Your task to perform on an android device: In the Google slides App, I want to add the text as "Through our gardening club, we will introduce the members to the joys of gardening and will introduce participants to the art and science of gardening using reading, math, science, social studies, and writing skills."  to the first slide of the presentation. 
Image 1: 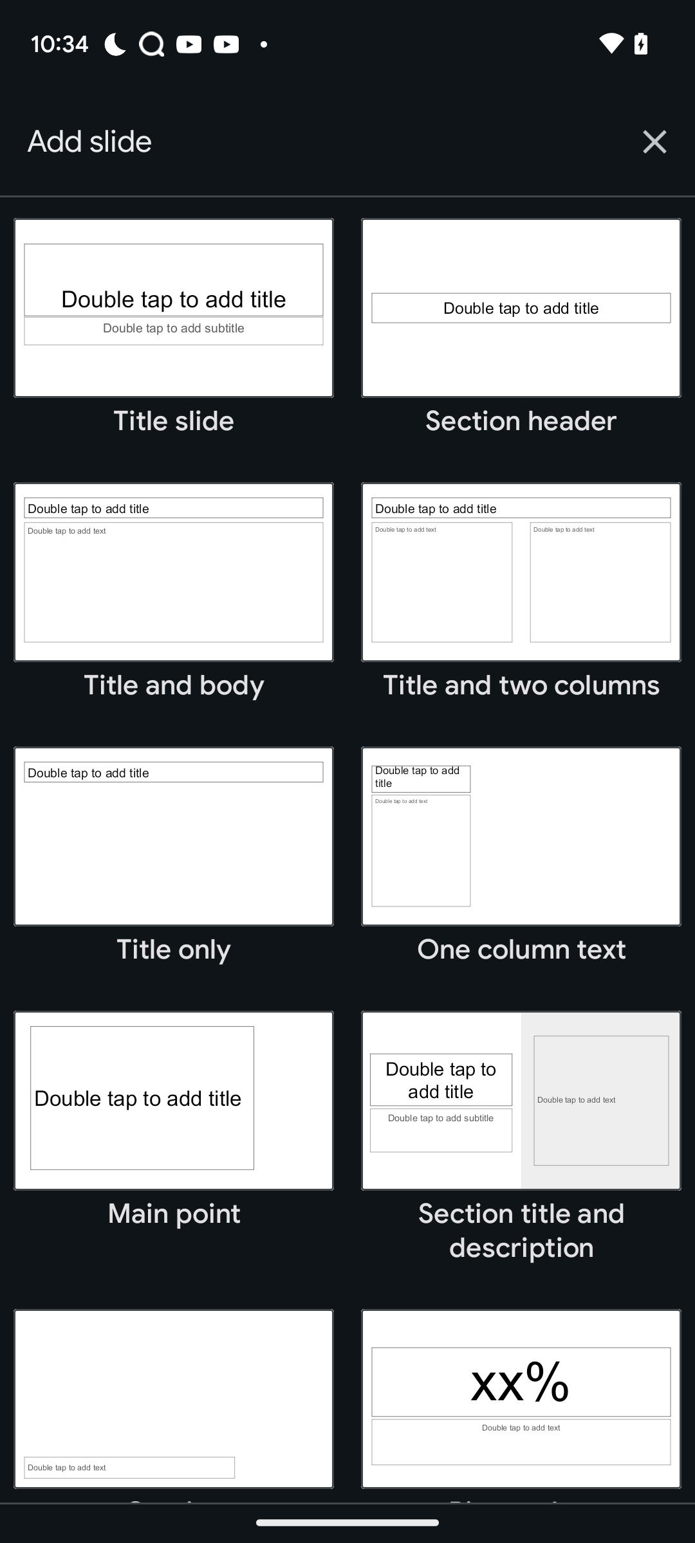
Click on the main point option
Step 1: click (174, 1100)
Image 2: 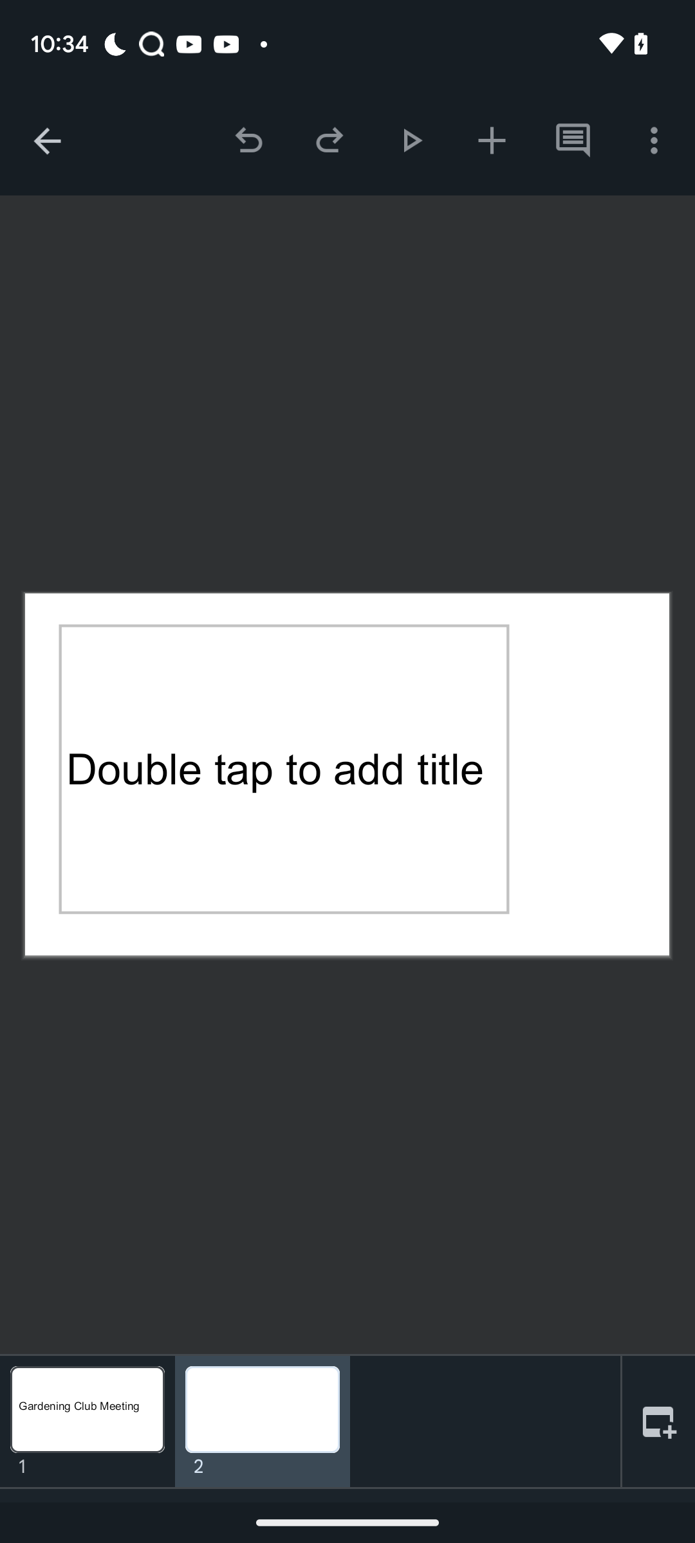
Click to add the text
Step 2: click (284, 769)
Image 3: 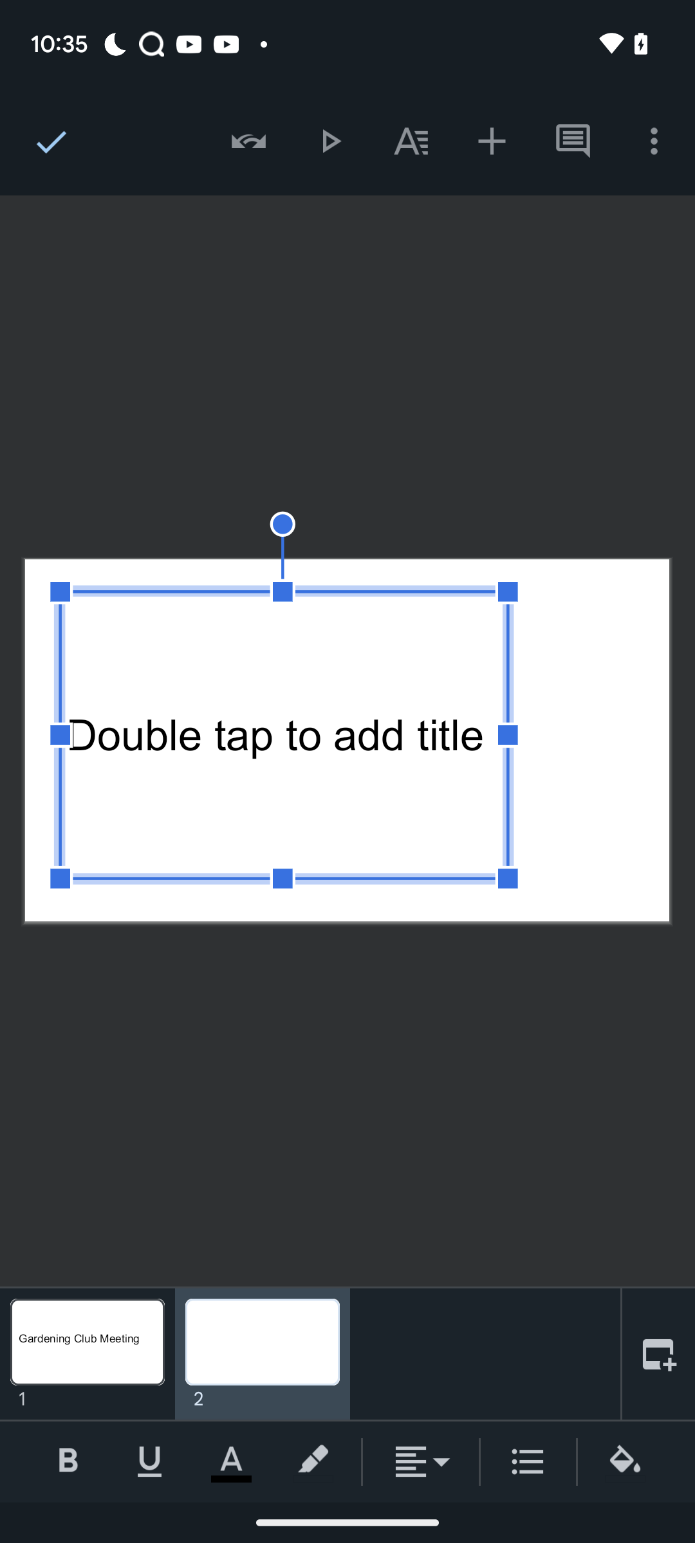
Click to add the text
Step 3: wait
Image 4: 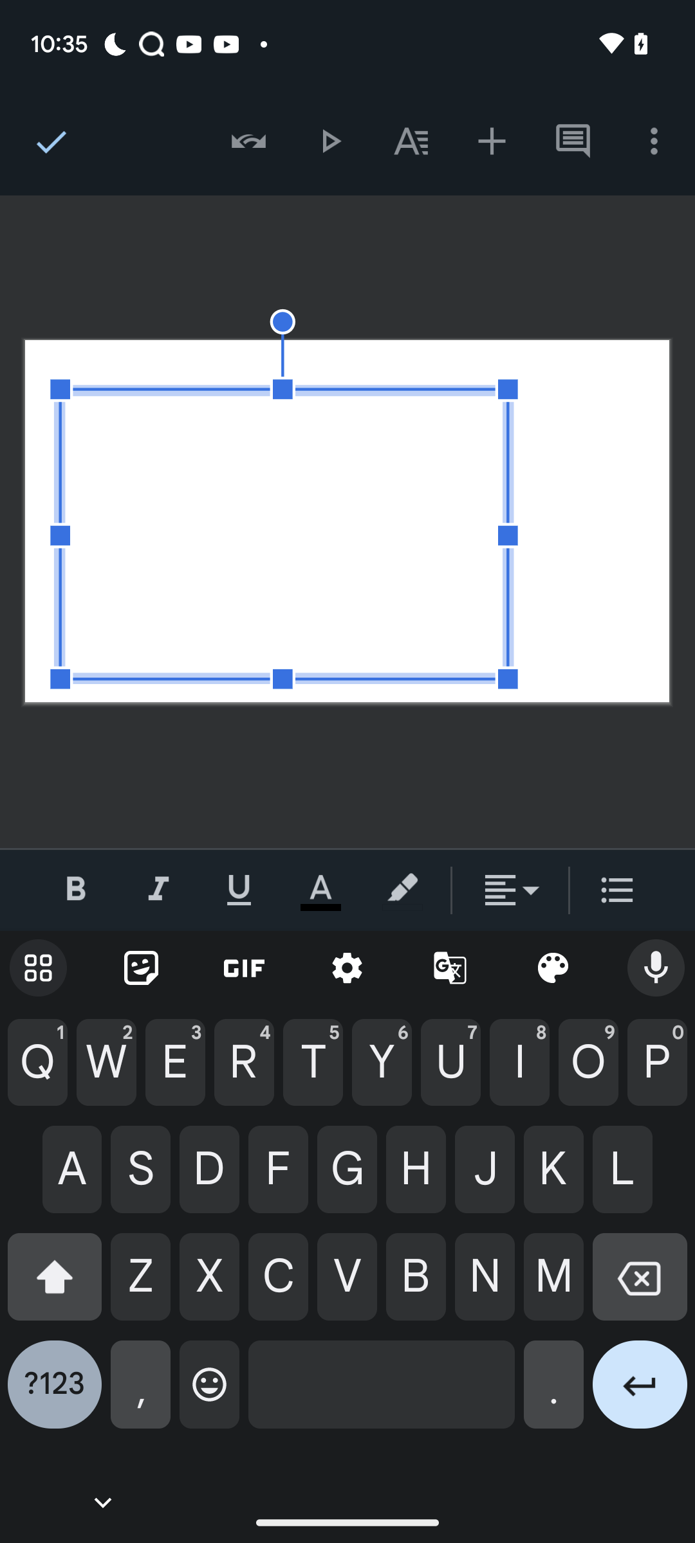
Enter "Through our gardening club, we will introduce the members to the joys of gardening and will introduce participants to the art and science of gardening using reading, math, science, social studies, and writing skills."
Step 4: type "Through our gardening club, we will introduce the members to the joys of gardening and will introduce participants to the art and science of gardening using reading, math, science, social studies, and writing skills."
Image 5: 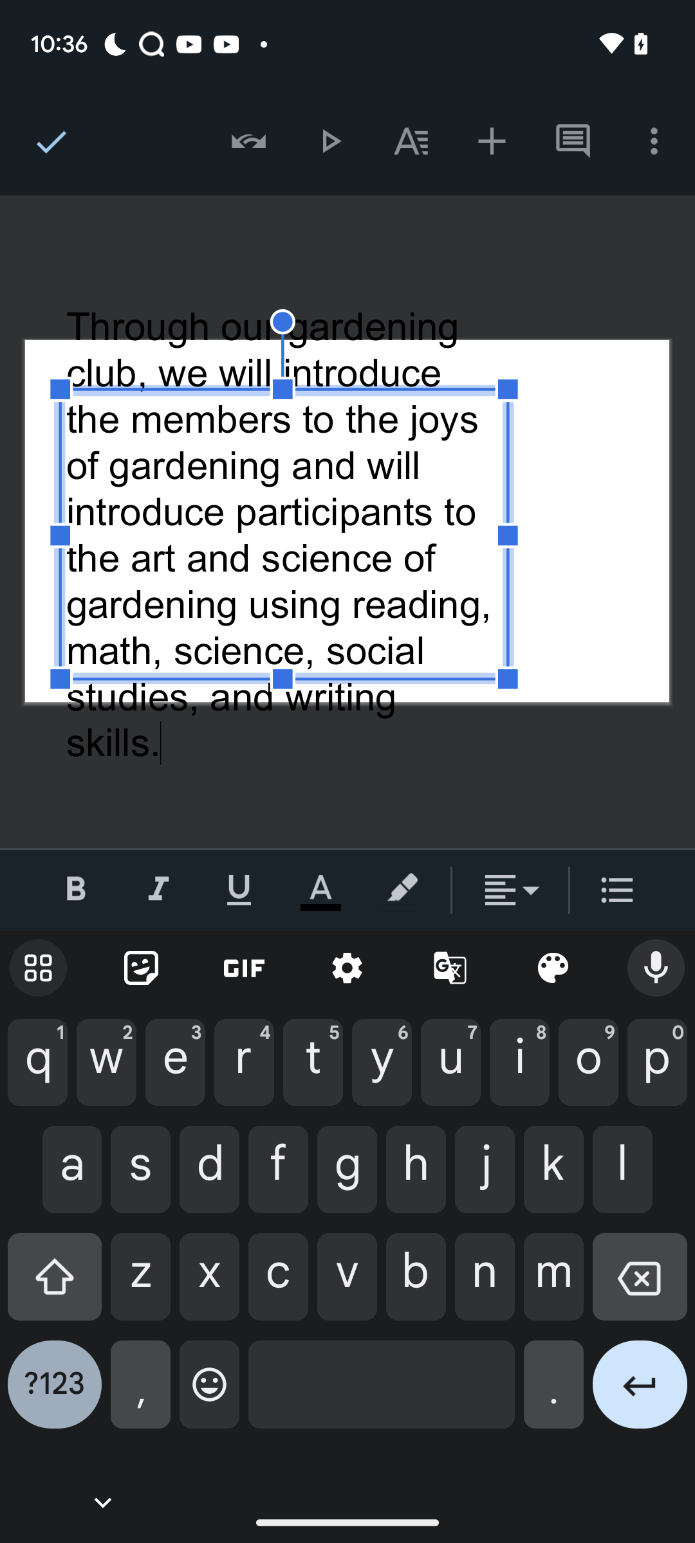
Enter "Through our gardening club, we will introduce the members to the joys of gardening and will introduce participants to the art and science of gardening using reading, math, science, social studies, and writing skills."
Step 5: wait
Image 6: 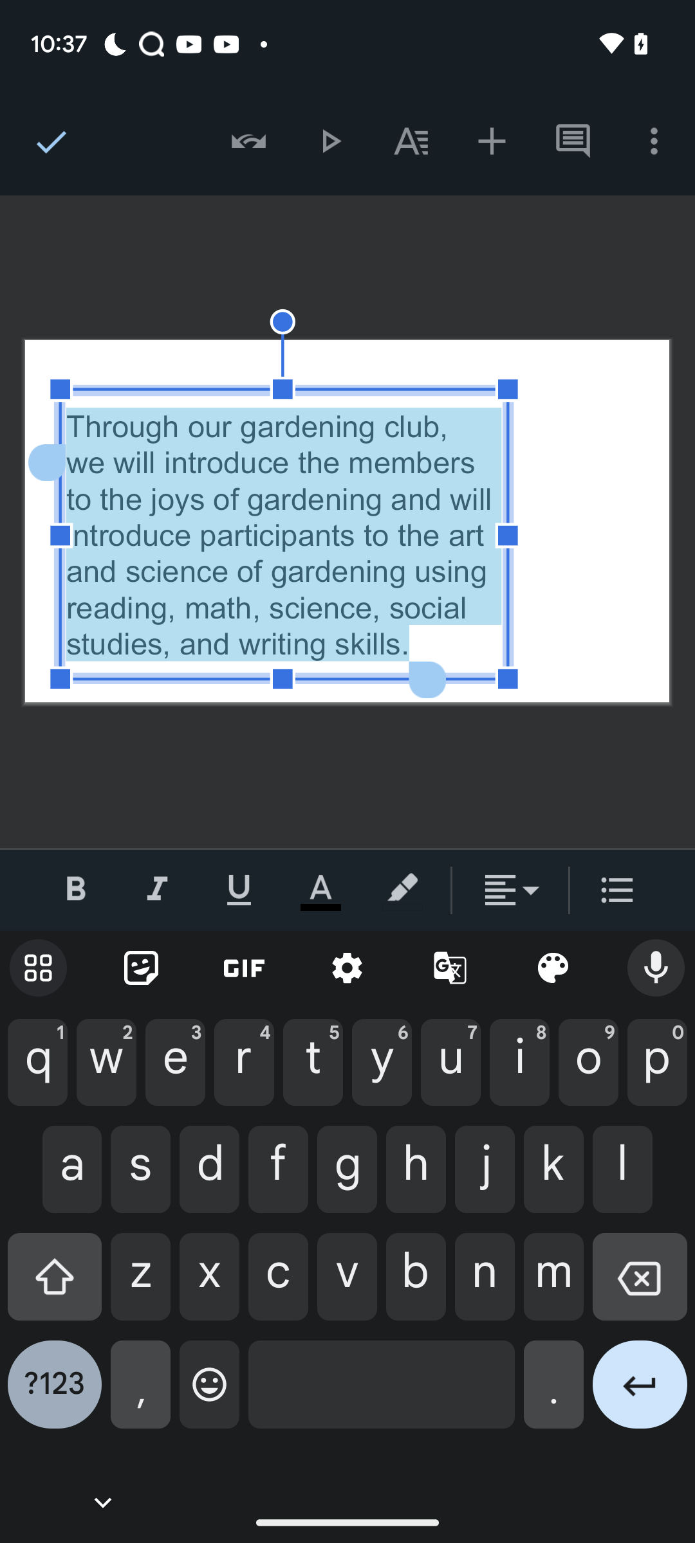
Click on the tick icon at the top left of the screen
Step 6: click (47, 141)
Image 7: 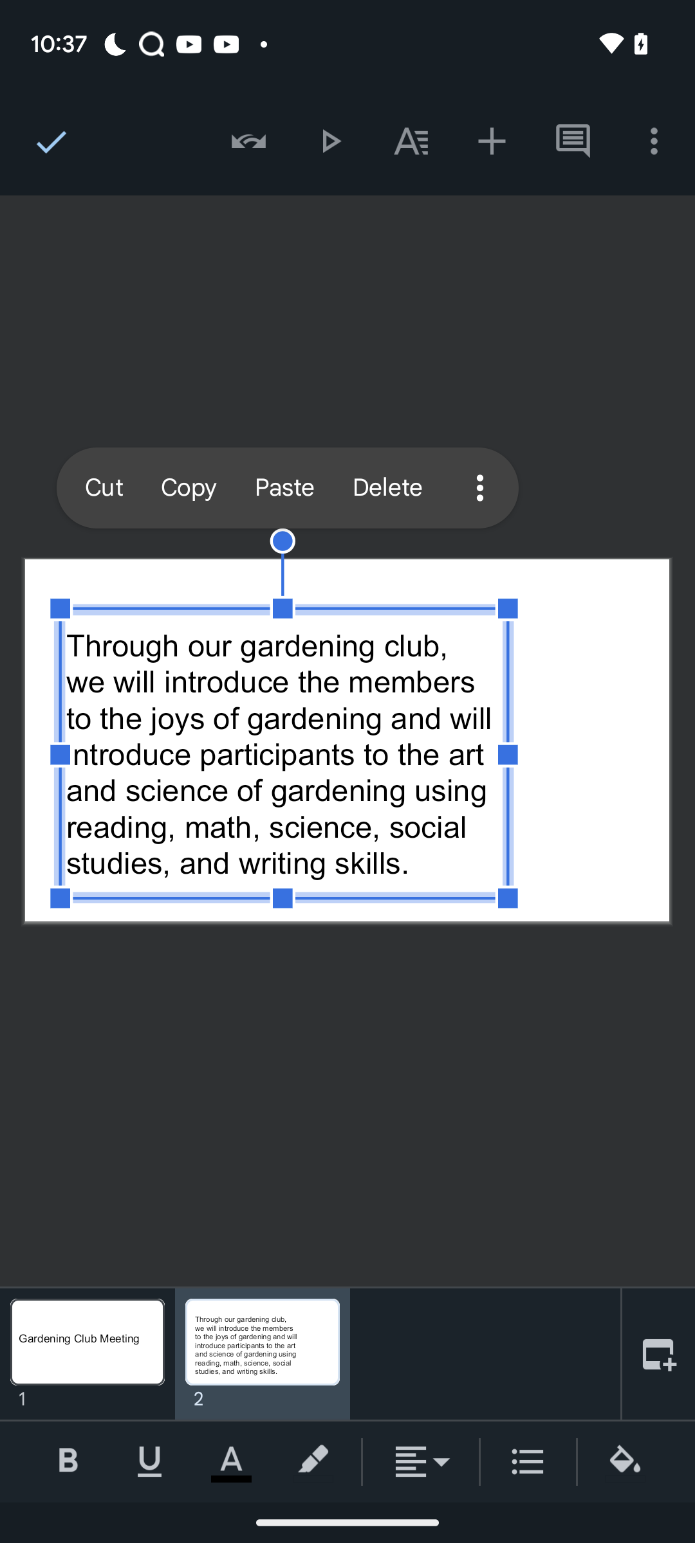
Click on the tick icon at the top left of the screen
Step 7: wait